Your task to perform on an android device: I'd like to print the New Project Document.
Image 0: 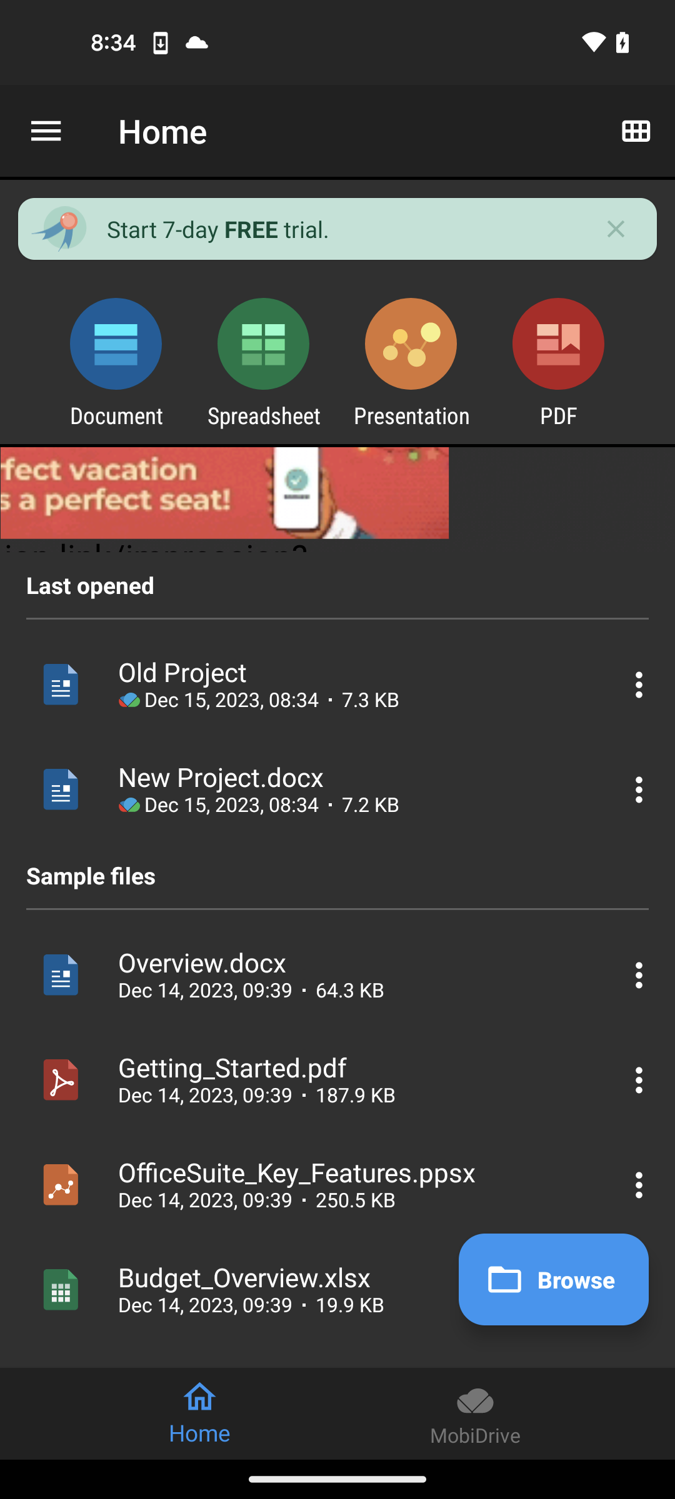
click on New Project document
Step 0: click (221, 778)
Image 1: 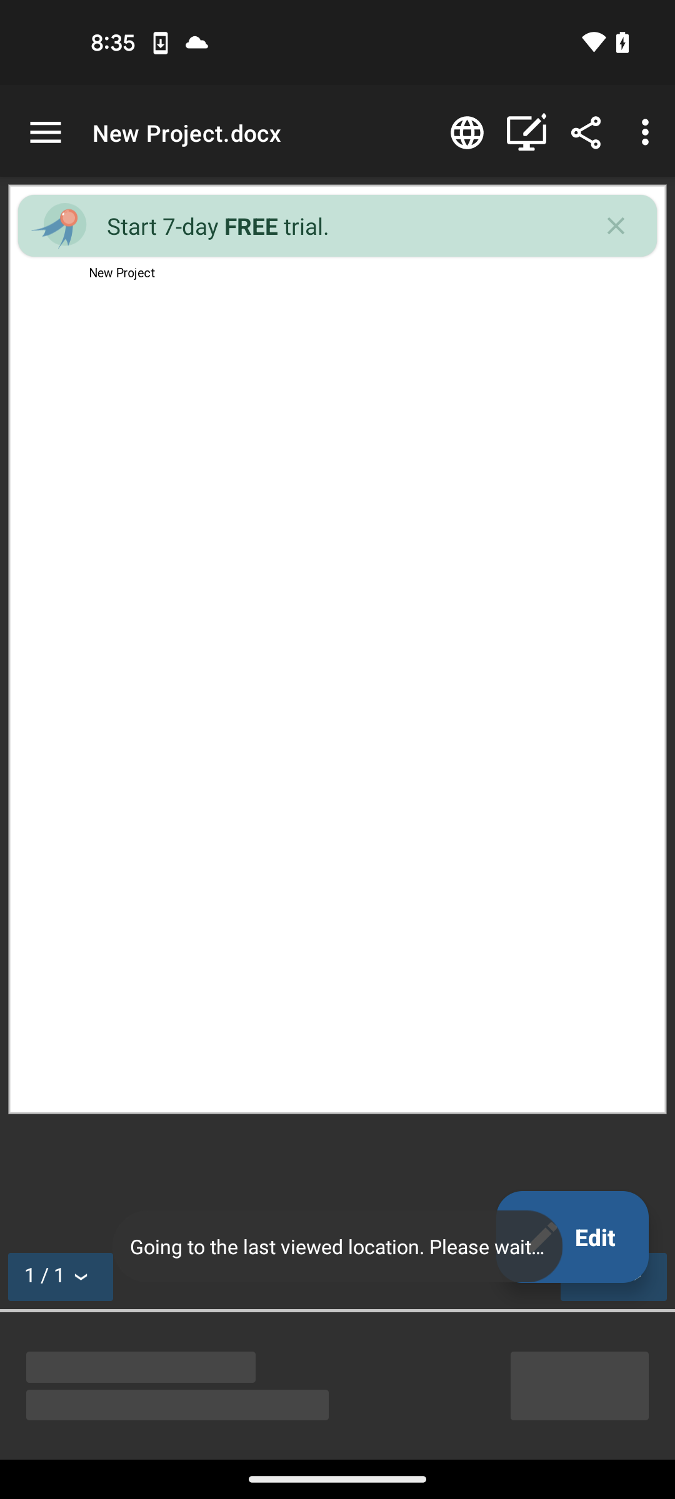
click on three dots icon
Step 1: click (634, 127)
Image 2: 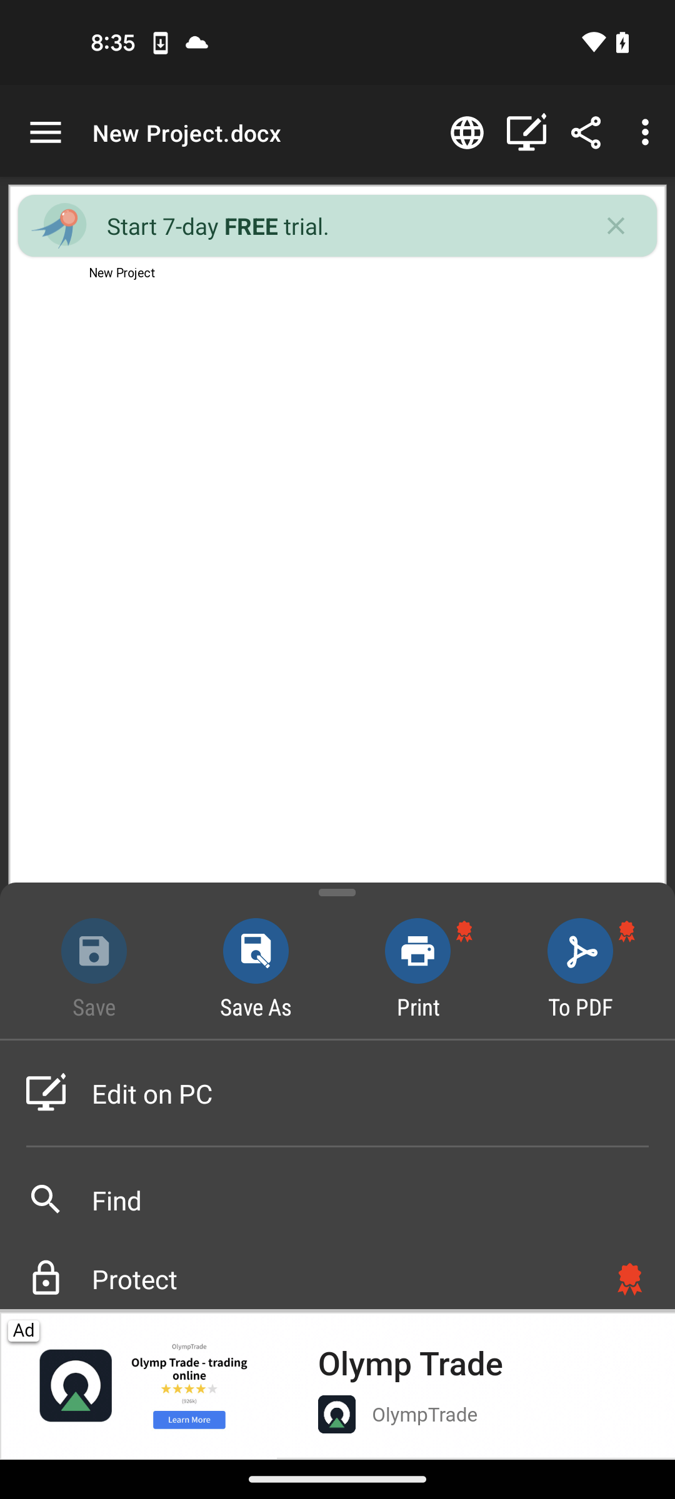
click on print option
Step 2: click (418, 967)